Your task to perform on an android device: Show me the details of the apartment in Rotterdam with a rent of 1,000 euros on the Trovit Homes app.
Image 0: 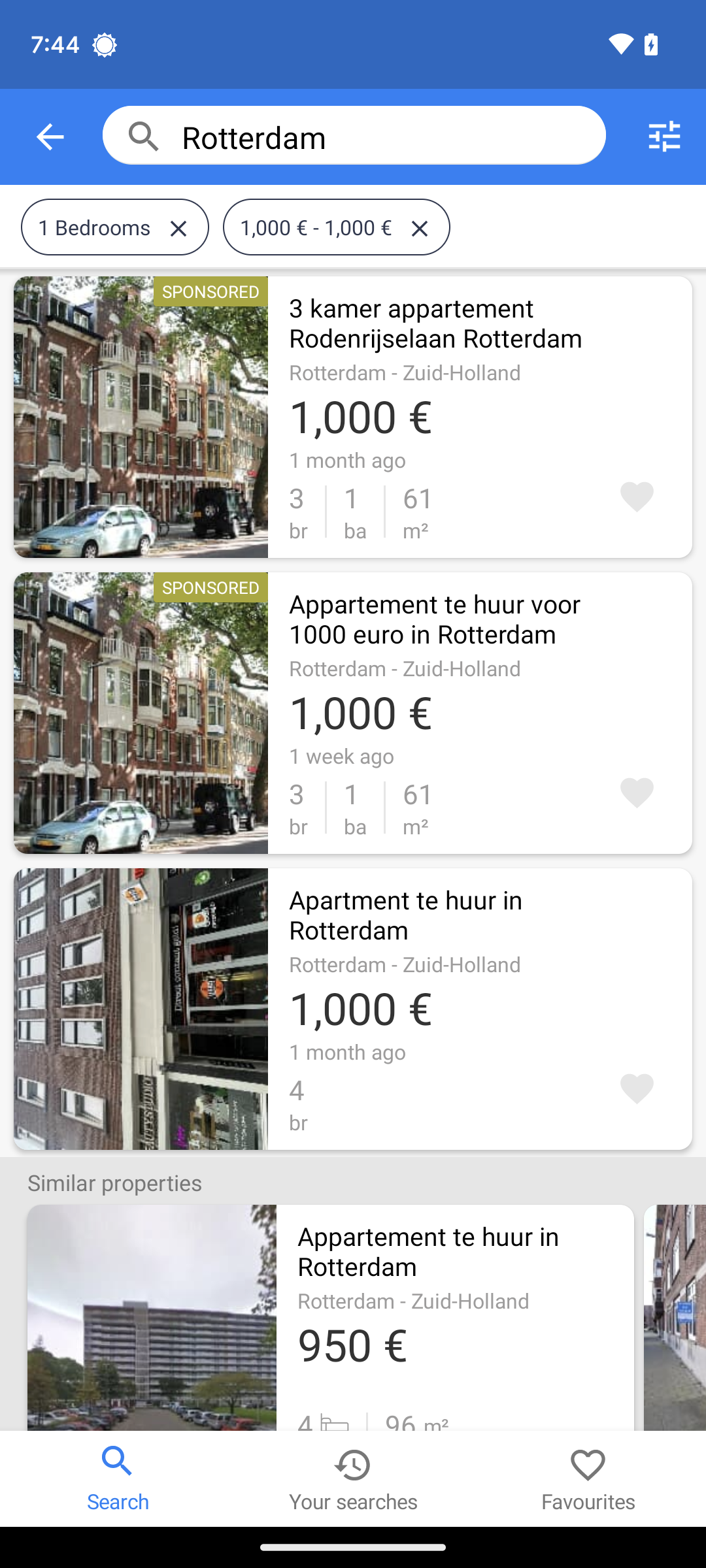
Click on the third search result.
Step 0: click (480, 1007)